Your task to perform on an android device: For my morning thoughts, I wish to record my voice in an audio clip using the Sound Recorder Plus app.
Image 0: 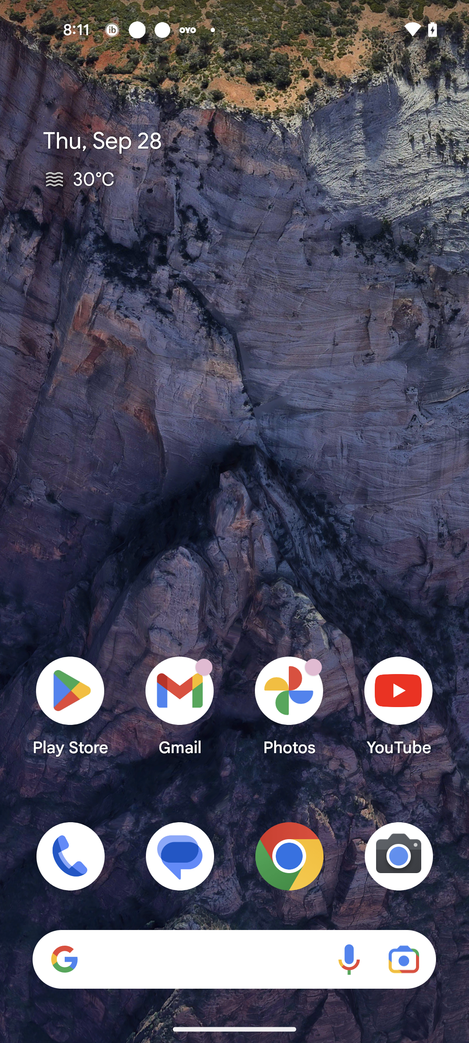
Open Sound Recorder Plus app
Step 0: open app "Sound Recorder Plus"
Image 1: 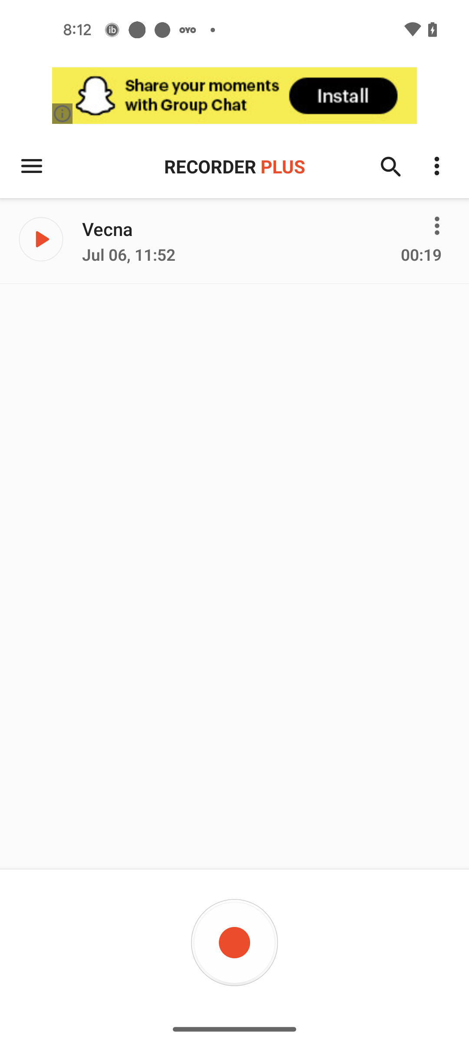
Click on the Recording button
Step 1: click (230, 950)
Image 2: 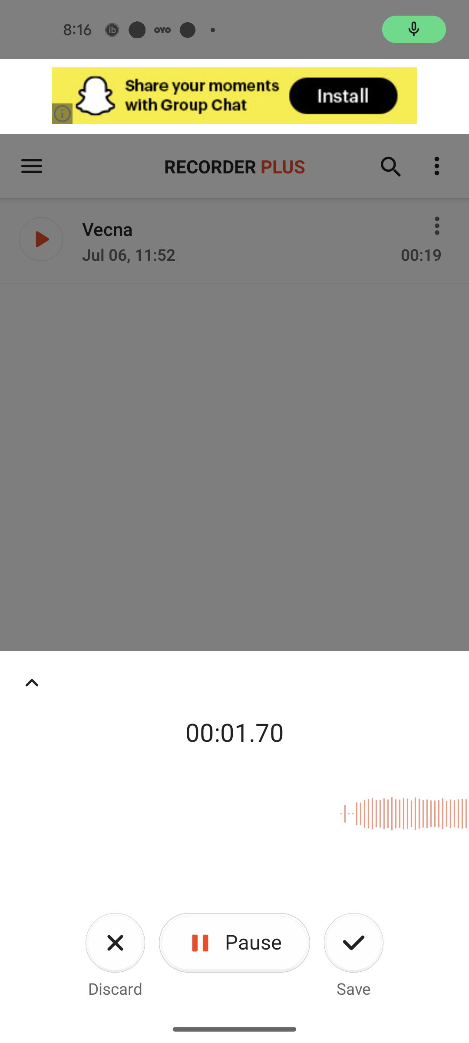
Click on the pause button
Step 2: click (205, 950)